Your task to perform on an android device: Now I would like to view other shoe types from the same brand. Compare the price of other shoes from U.S. Polo ASSN. in the Myntra app.
Image 0: 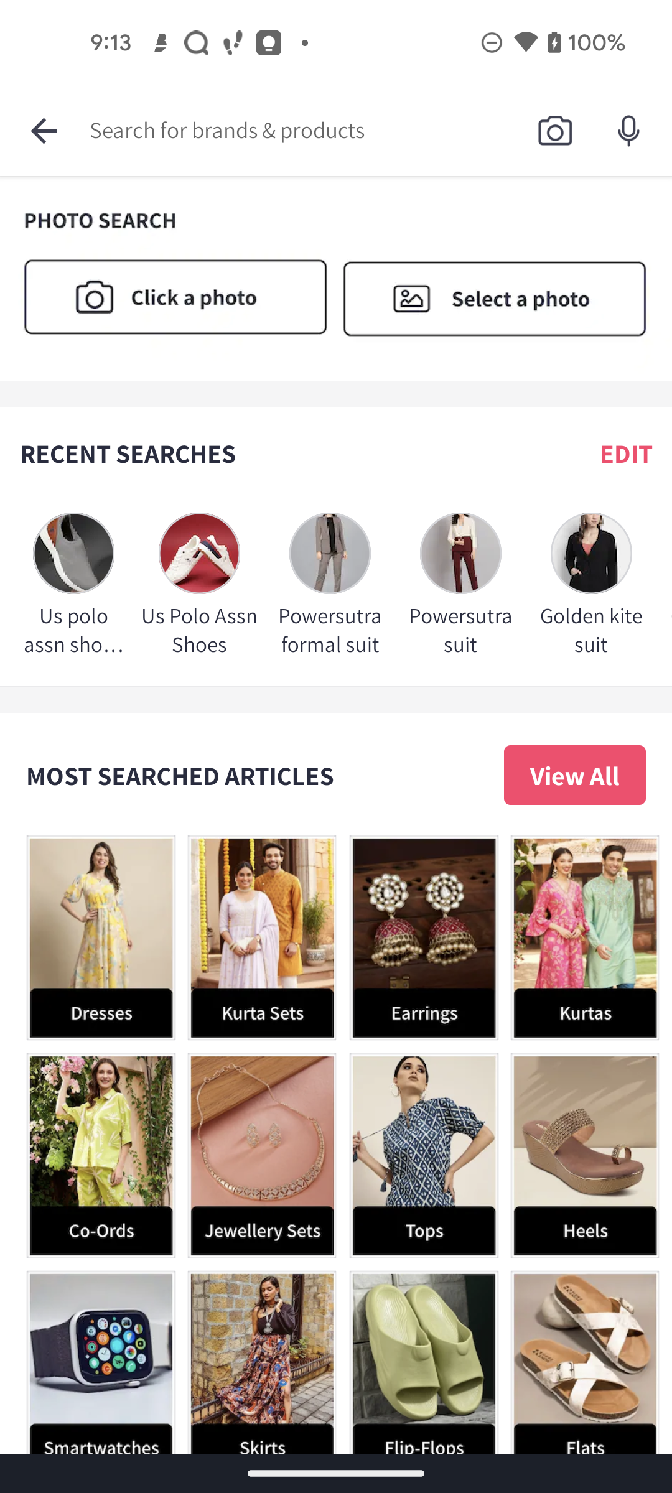
View other shoe types from the same brand. Compare the price of other shoes from U.S. Polo ASSN
Step 0: click (301, 131)
Image 1: 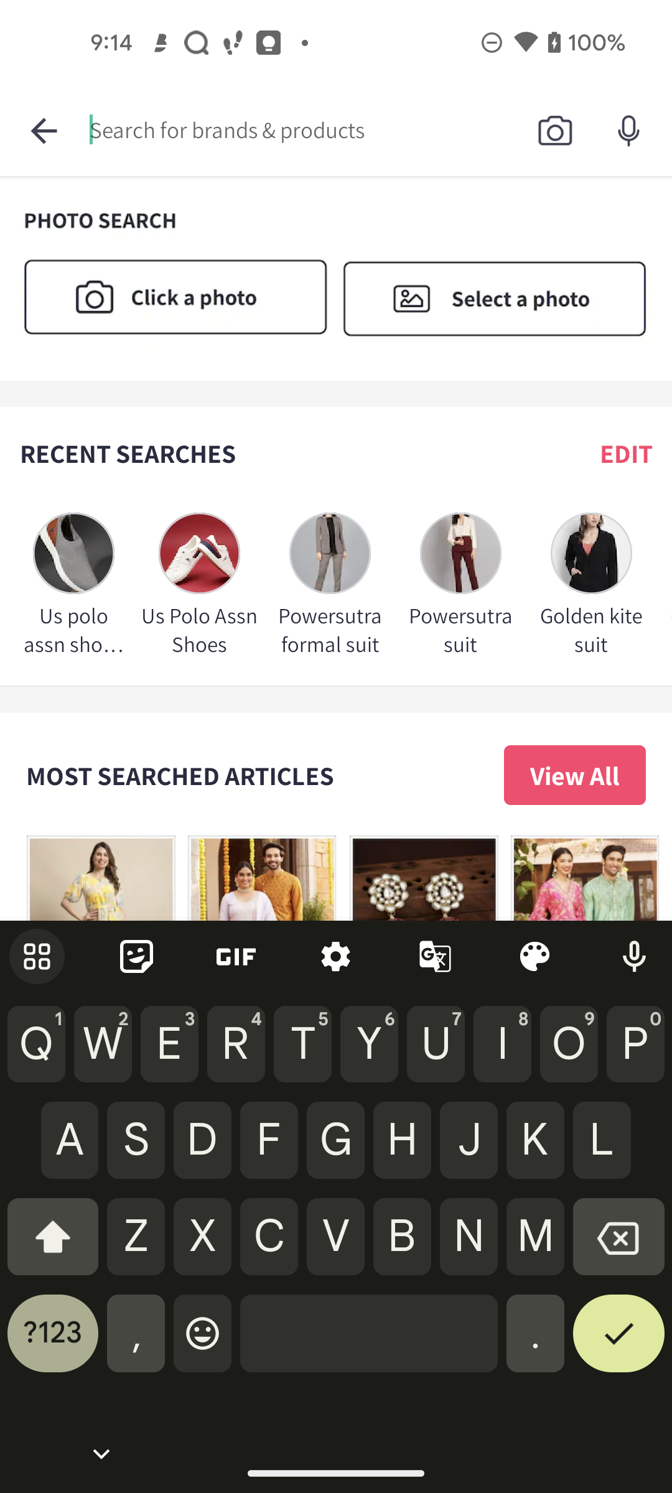
Search on the screen top of the bottom 
Step 1: type "Polo shoes"
Image 2: 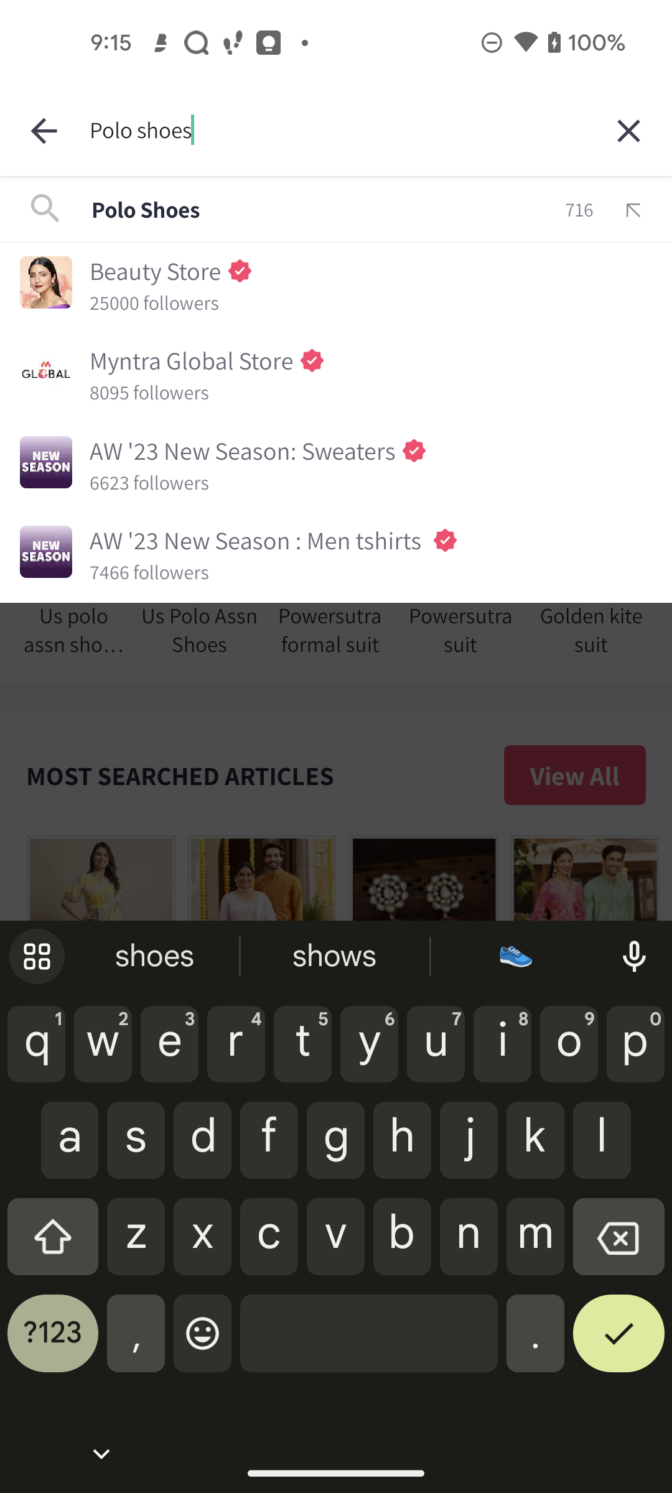
Click on the screen bar top of the bottom of right corner
Step 2: click (618, 1342)
Image 3: 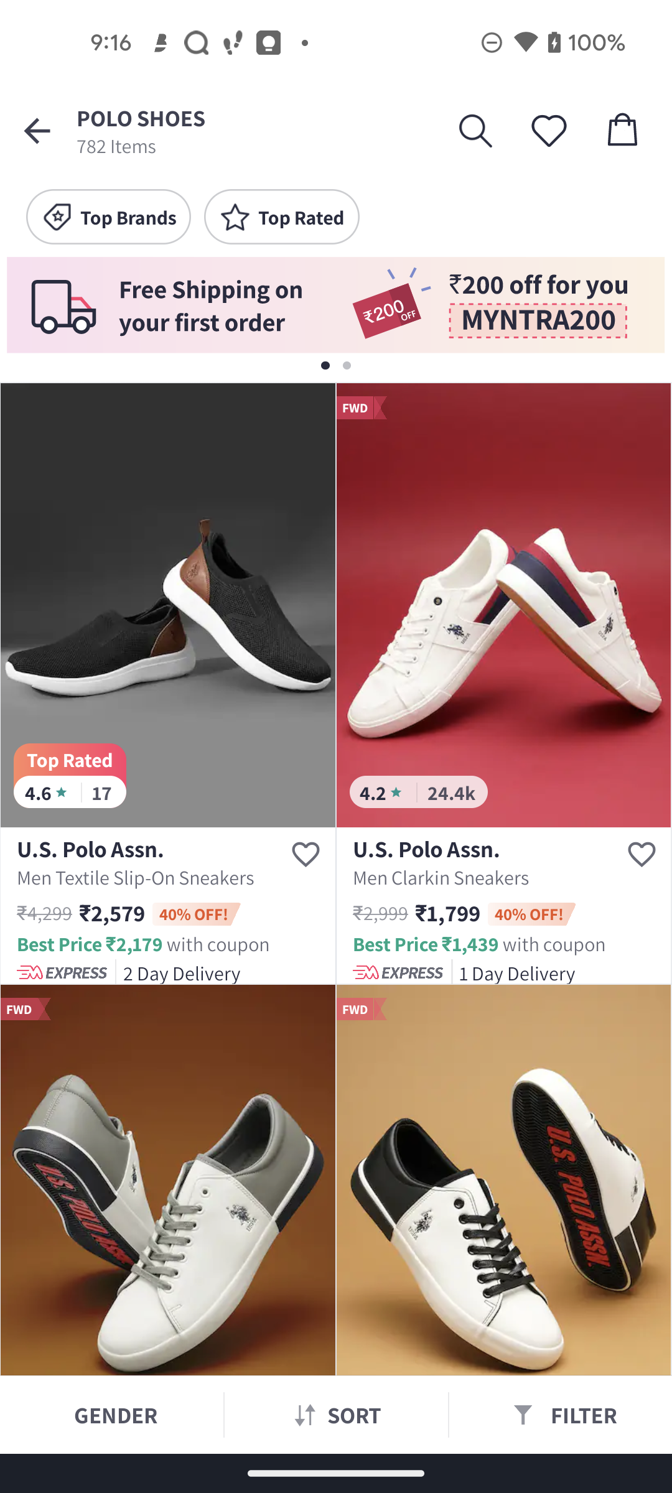
View the shoes details
Step 3: click (167, 605)
Image 4: 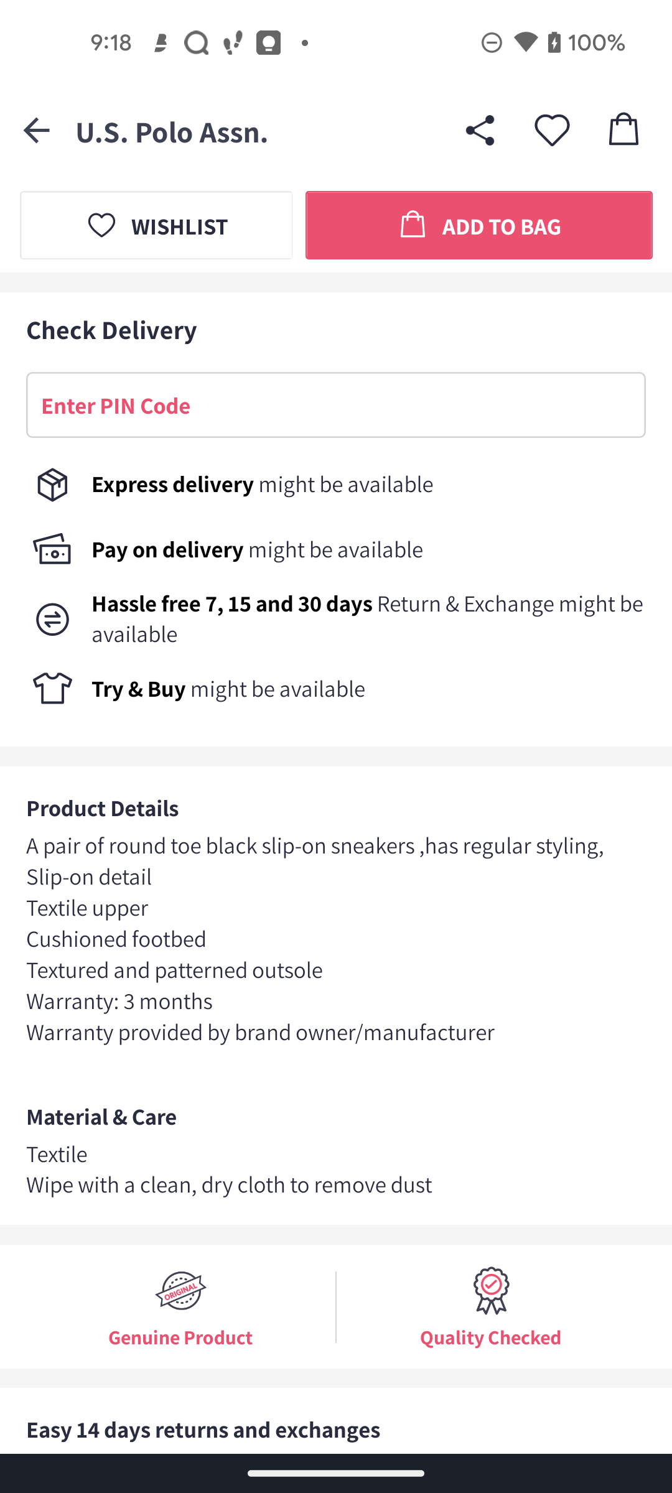
View the shoes details
Step 4: wait
Image 5: 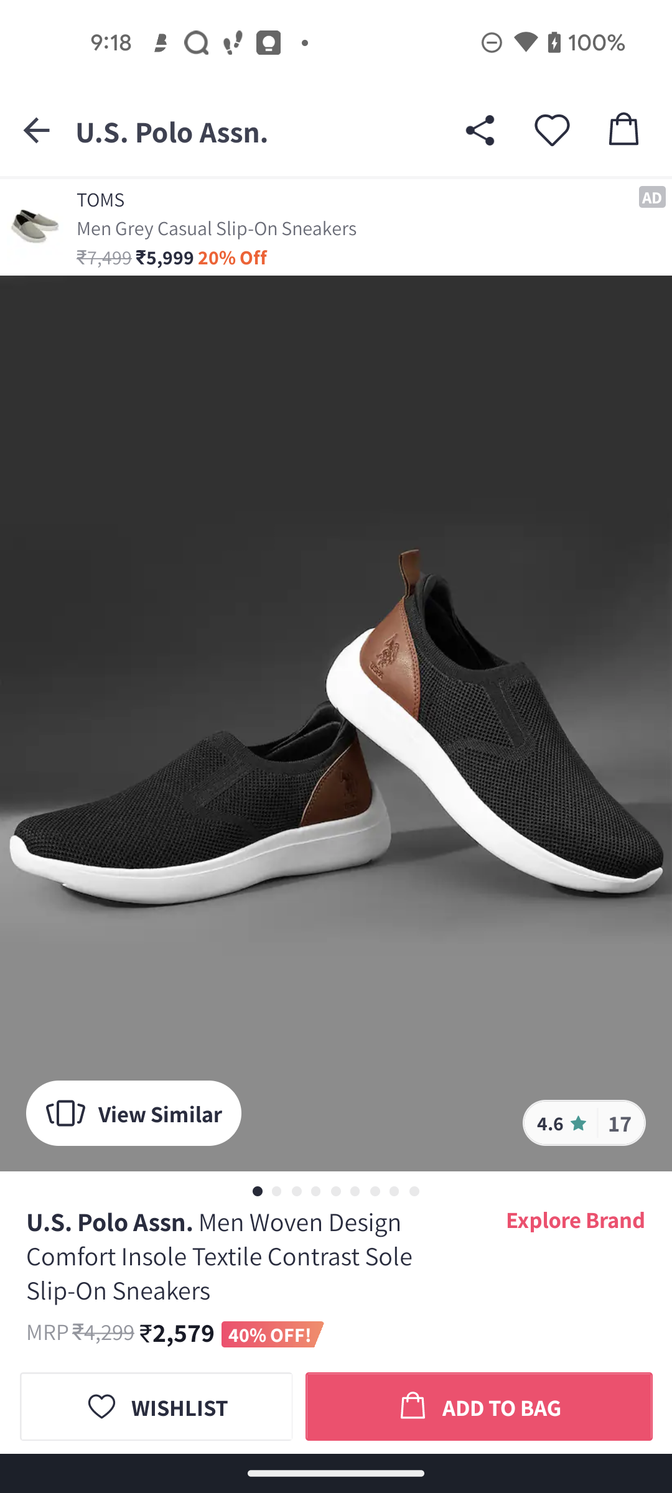
View the shoes details
Step 5: scroll down
Image 6: 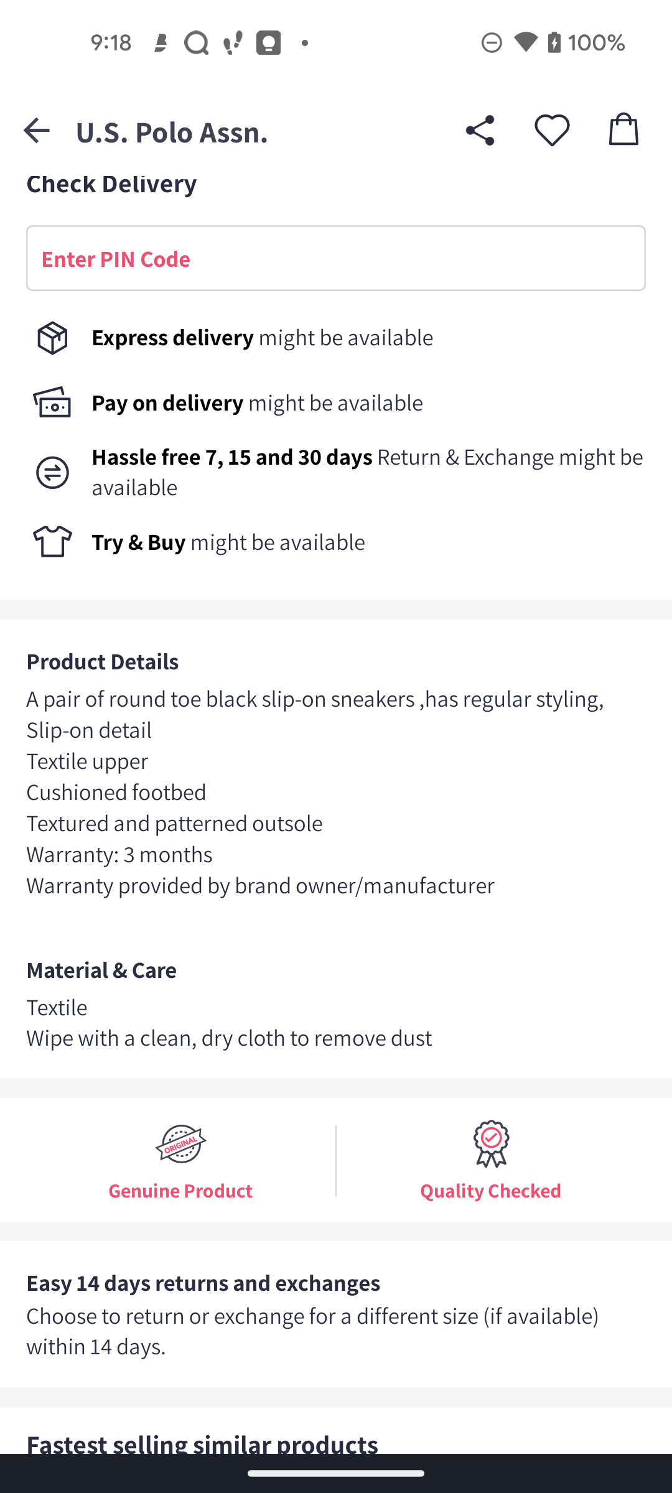
Price is okay shoes was nice
Step 6: press back button
Image 7: 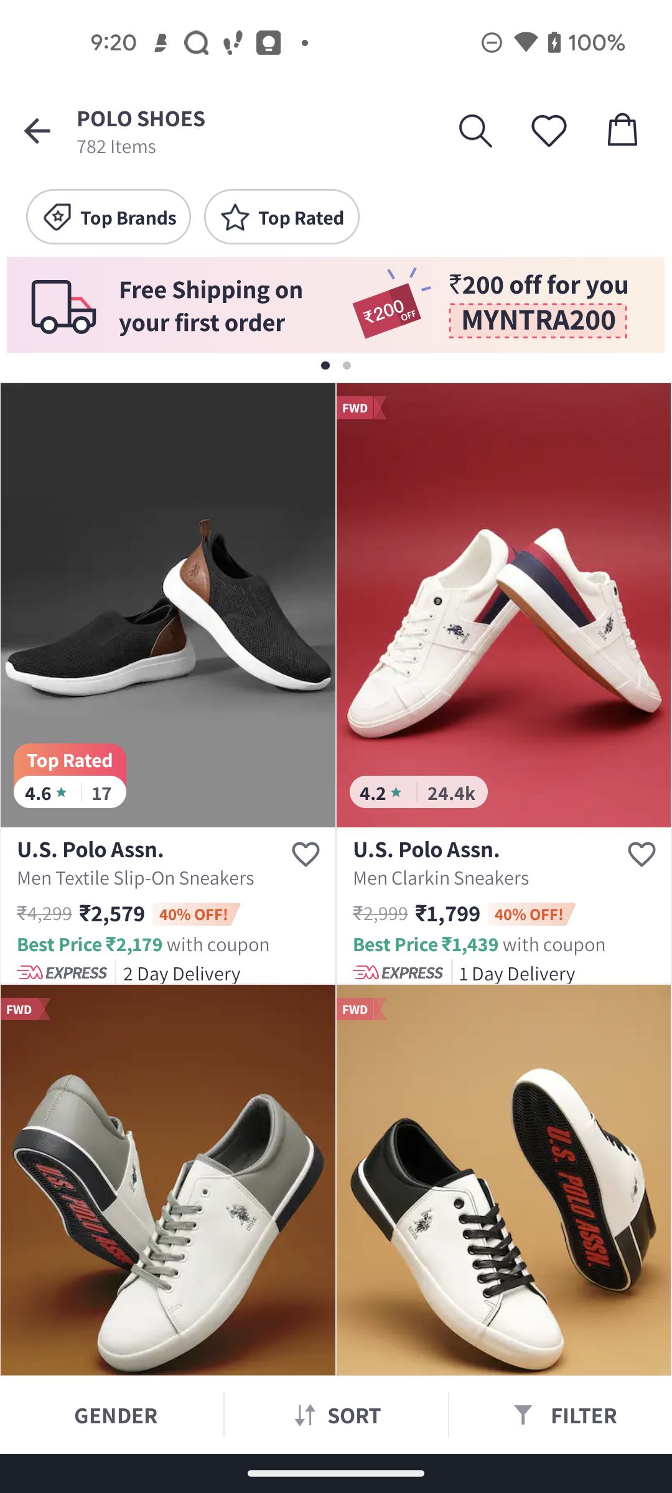
Compare the price of other shoes from U.S. Polo ASSN
Step 7: click (475, 131)
Image 8: 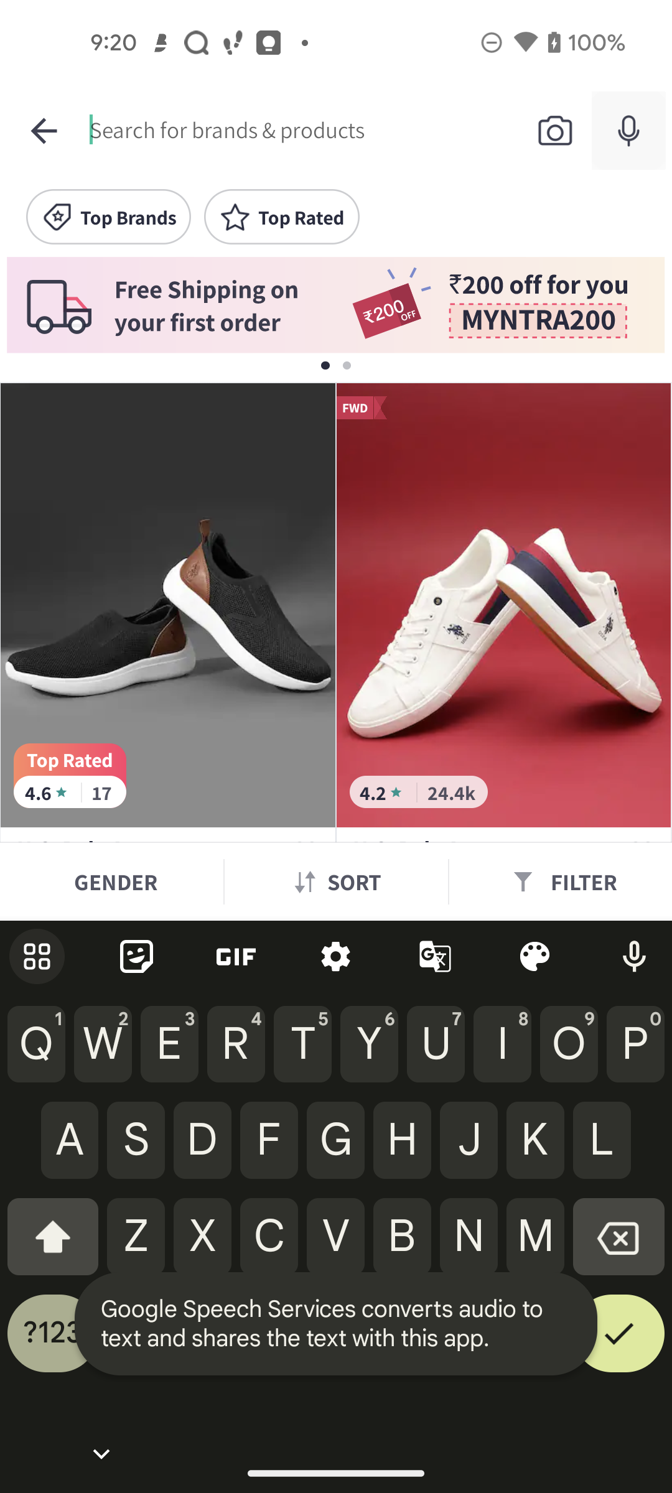
Compare the price of other shoes from U.S. Polo ASSN
Step 8: type "U.s Polo Assn shoes"
Image 9: 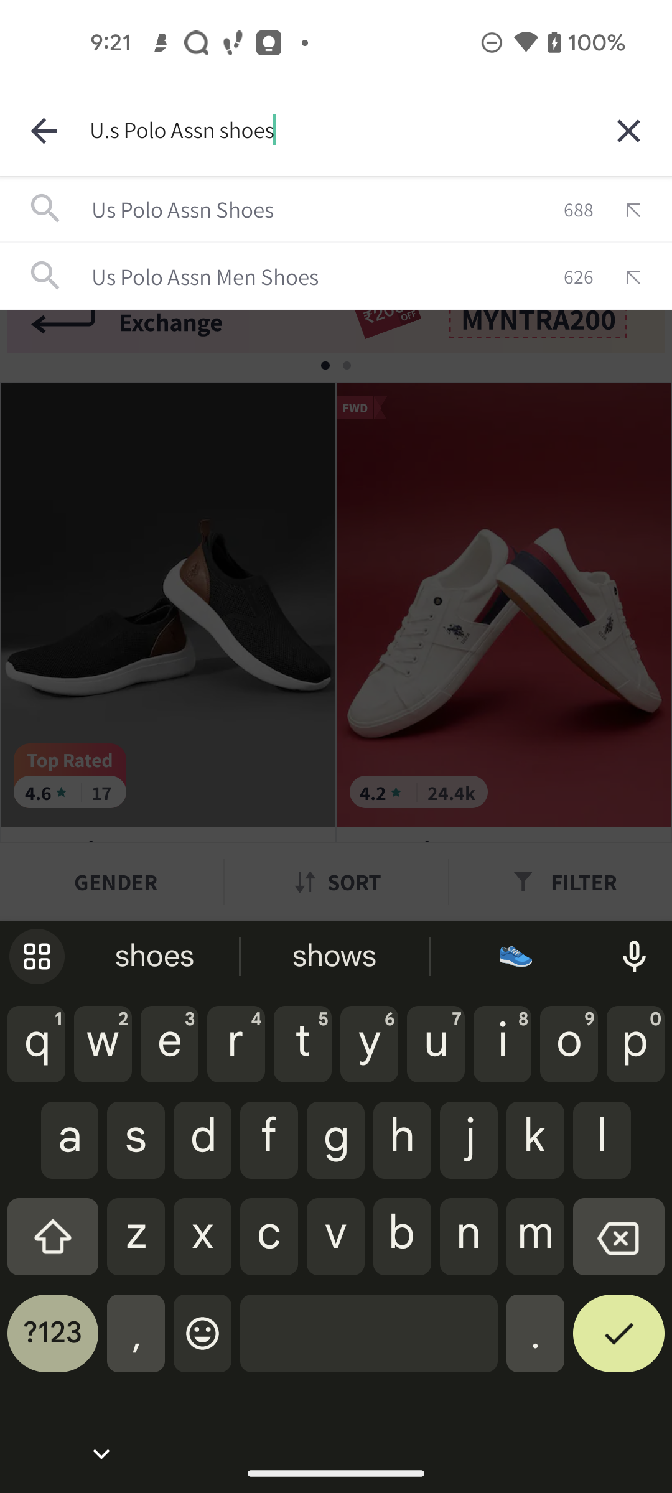
Compare the price of other shoes from U.S. Polo ASSN
Step 9: click (618, 1342)
Image 10: 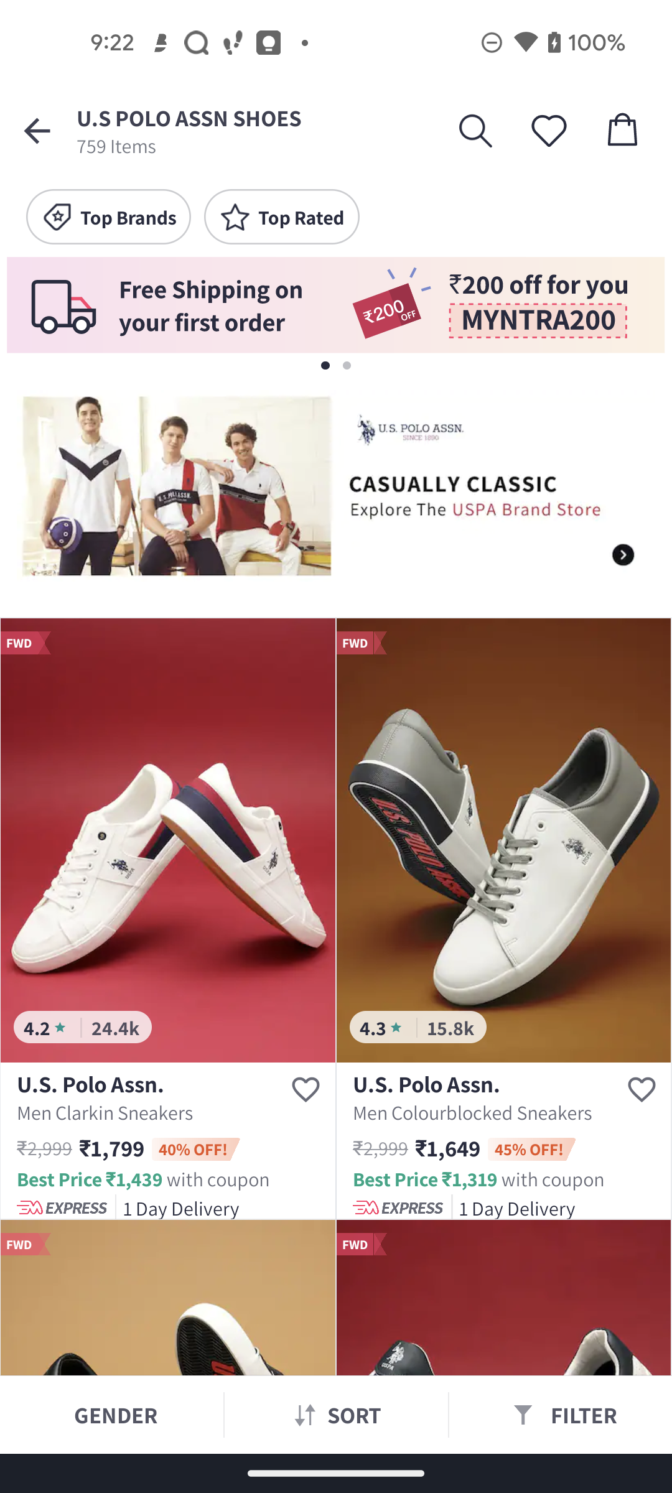
Compare to both shoes is same price 
Step 10: click (167, 840)